Your task to perform on an android device: I want to add the title to my recording 3 as Practice 1 so that I can always remember it by simply reading the name in the Easy Voice Recorder app.
Image 0: 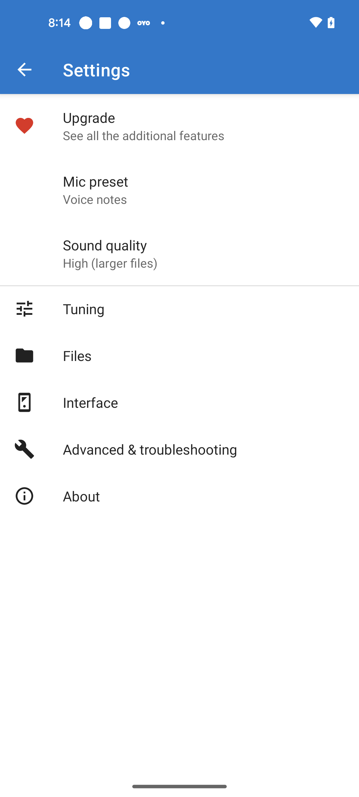
Go back to the previous page
Step 0: press back button
Image 1: 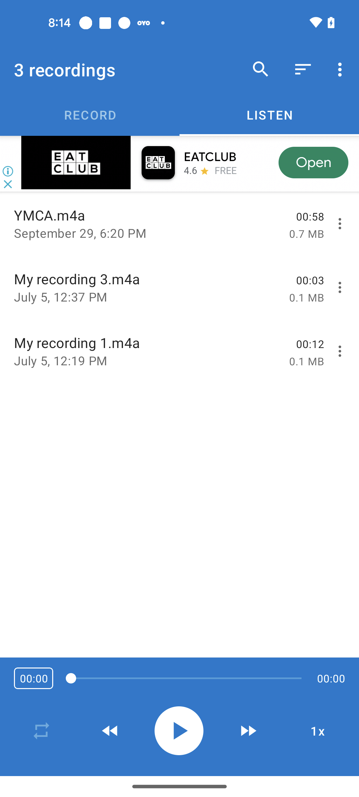
Click on the Three dots icon in front of the My recording 3
Step 1: click (341, 287)
Image 2: 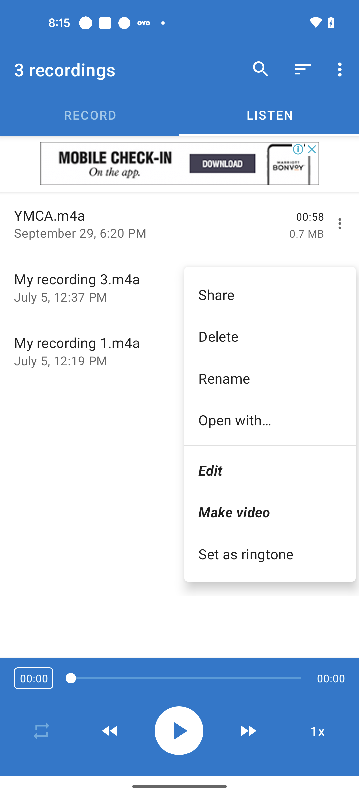
Click on the rename option
Step 2: click (270, 378)
Image 4: 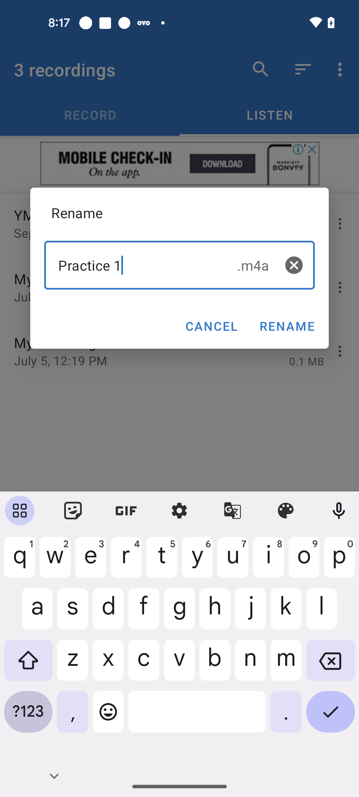
Click on the Rename option
Step 4: click (287, 326)